Your task to perform on an android device: Start your first lesson, in which you have to select the correct image of the Dutch word on the Duolingo app.
Image 0: 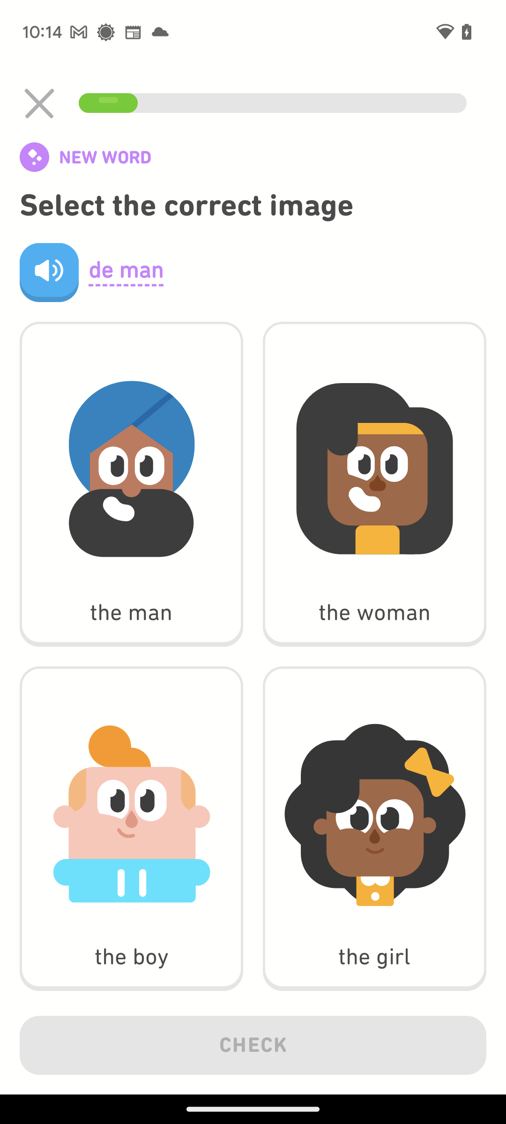
Click on the first image with the man.
Step 0: click (131, 484)
Image 1: 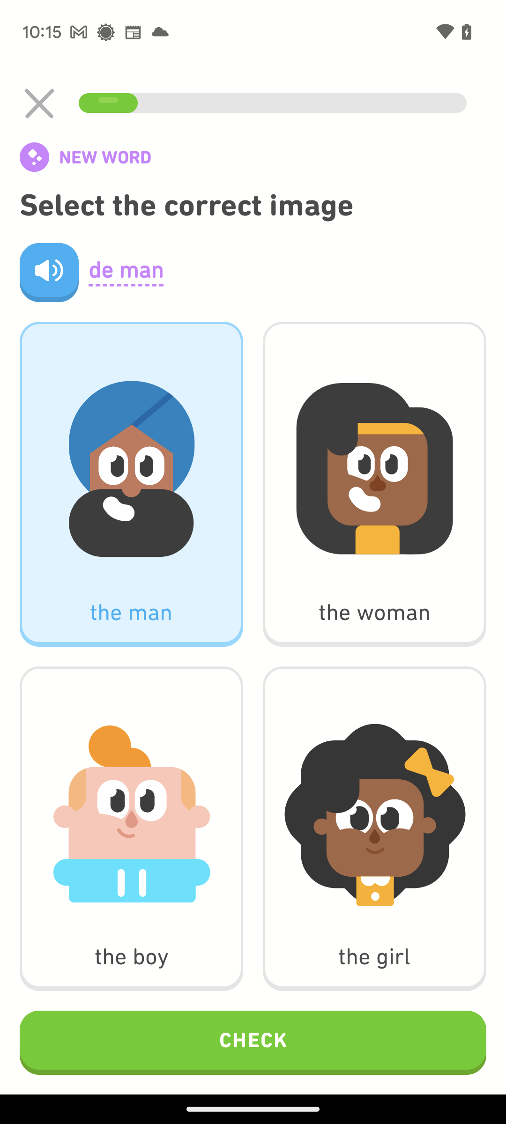
At the bottom of the screen, click on CHECK.
Step 1: click (253, 1043)
Image 2: 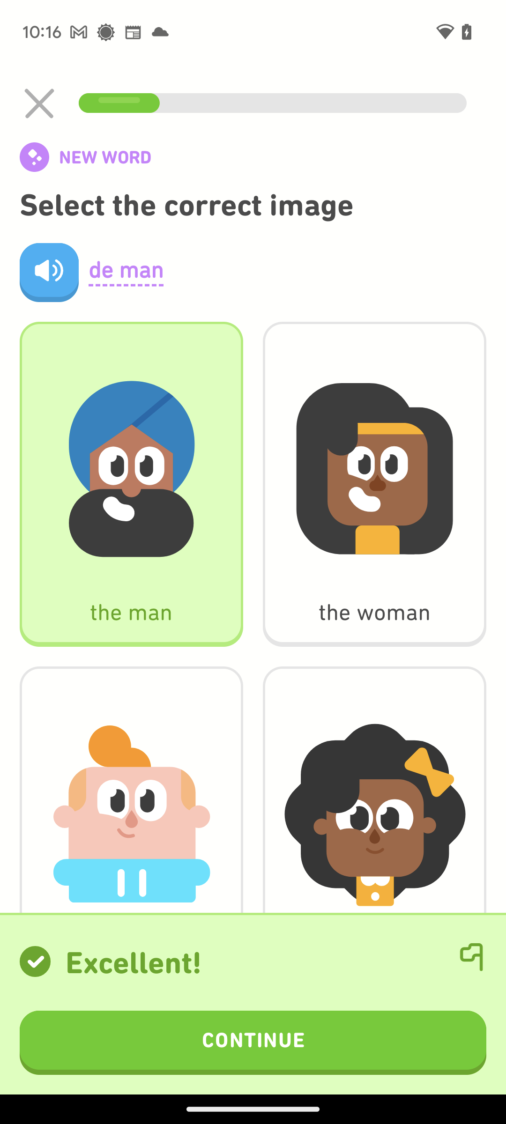
At the bottom of the screen, click on CONTINUE..
Step 2: click (253, 1043)